Your task to perform on an android device: Open the Zoho meeting app, Change the Transport meeting to July 25 at 3:00 PM.
Image 0: 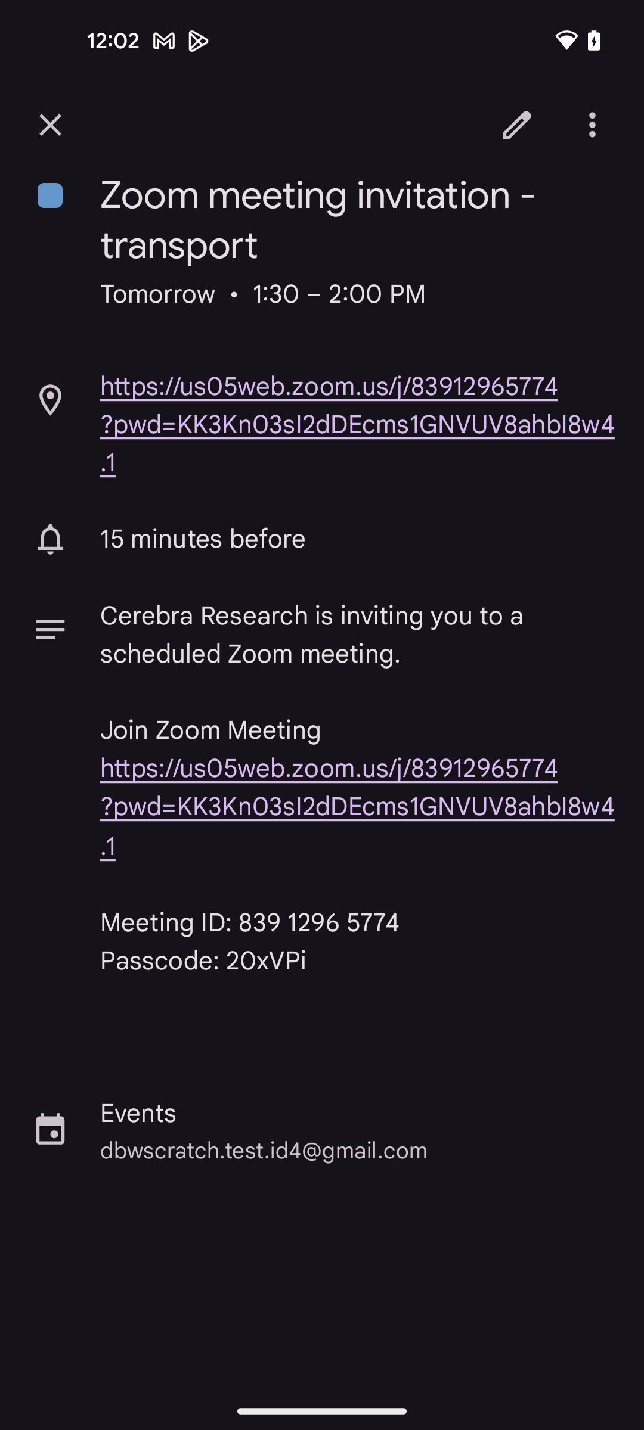
Open the Zoho Meeting app
Step 0: open app "Zoho Meeting"
Image 1: 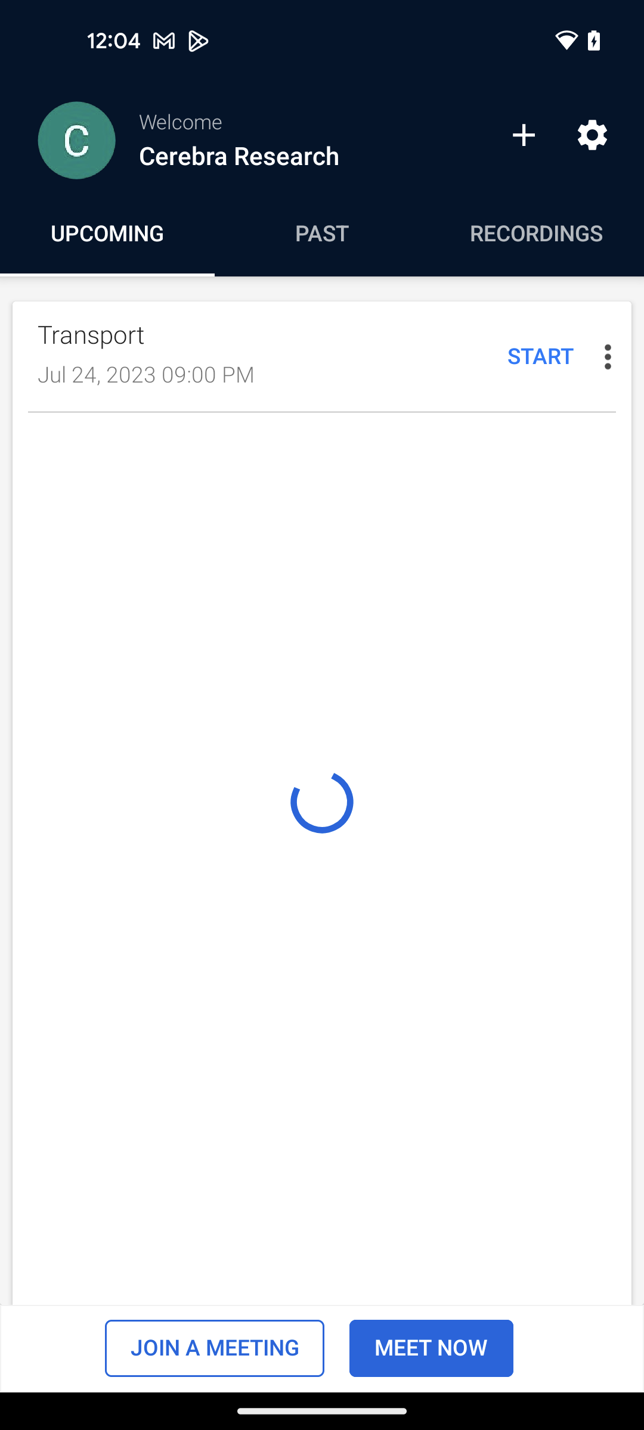
Open the Zoho Meeting app
Step 1: wait
Image 2: 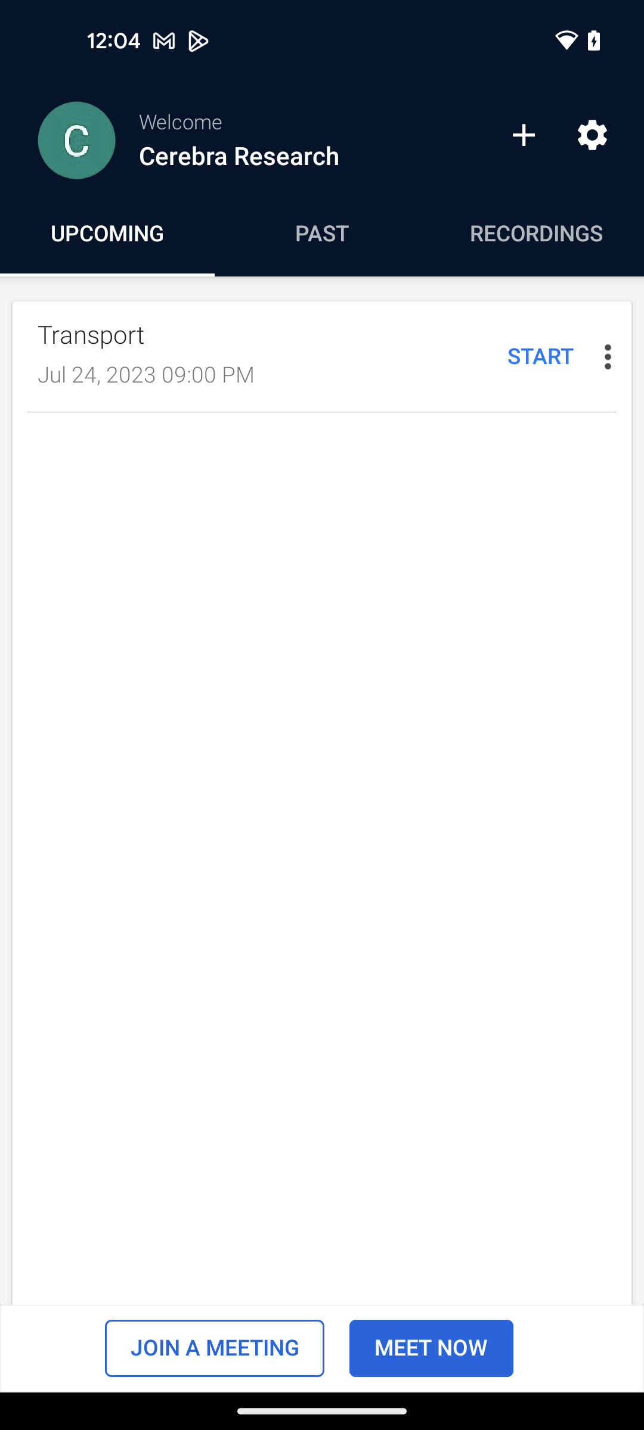
Click on three dots of Transport meeting
Step 2: click (608, 357)
Image 3: 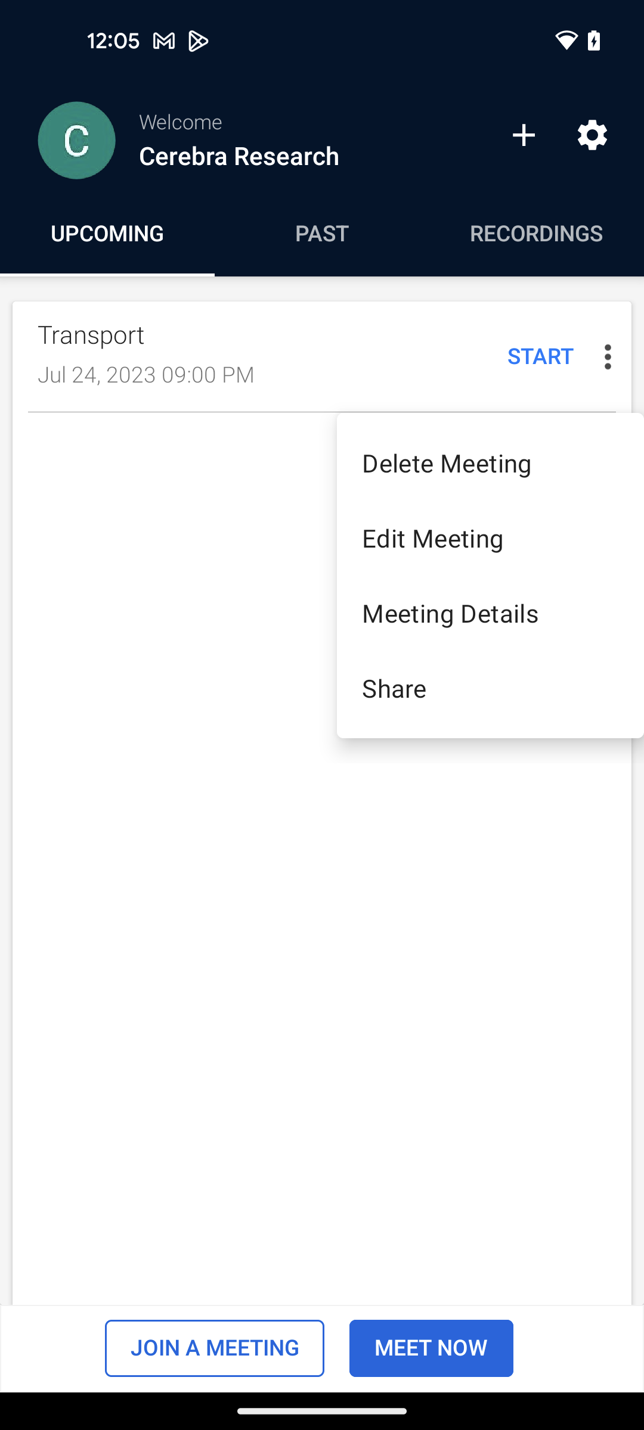
Click on the Edit Meeting option
Step 3: click (490, 537)
Image 4: 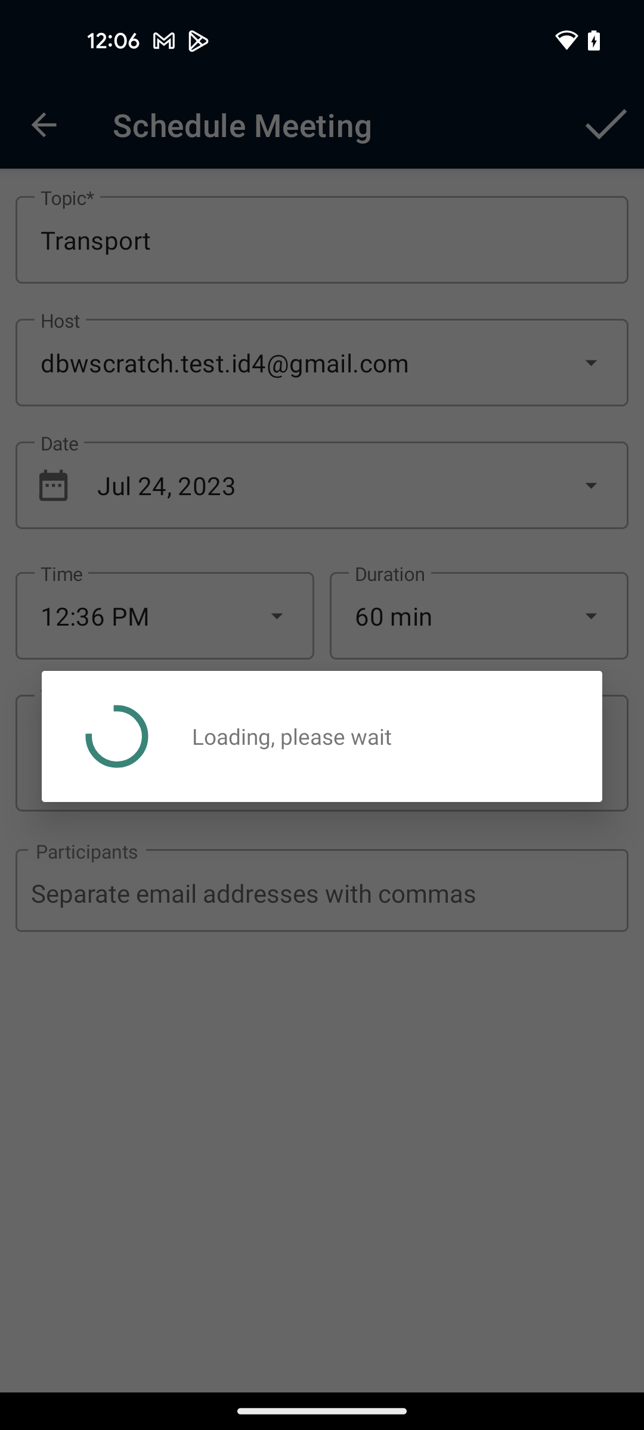
Click on the Edit Meeting option
Step 4: wait
Image 6: 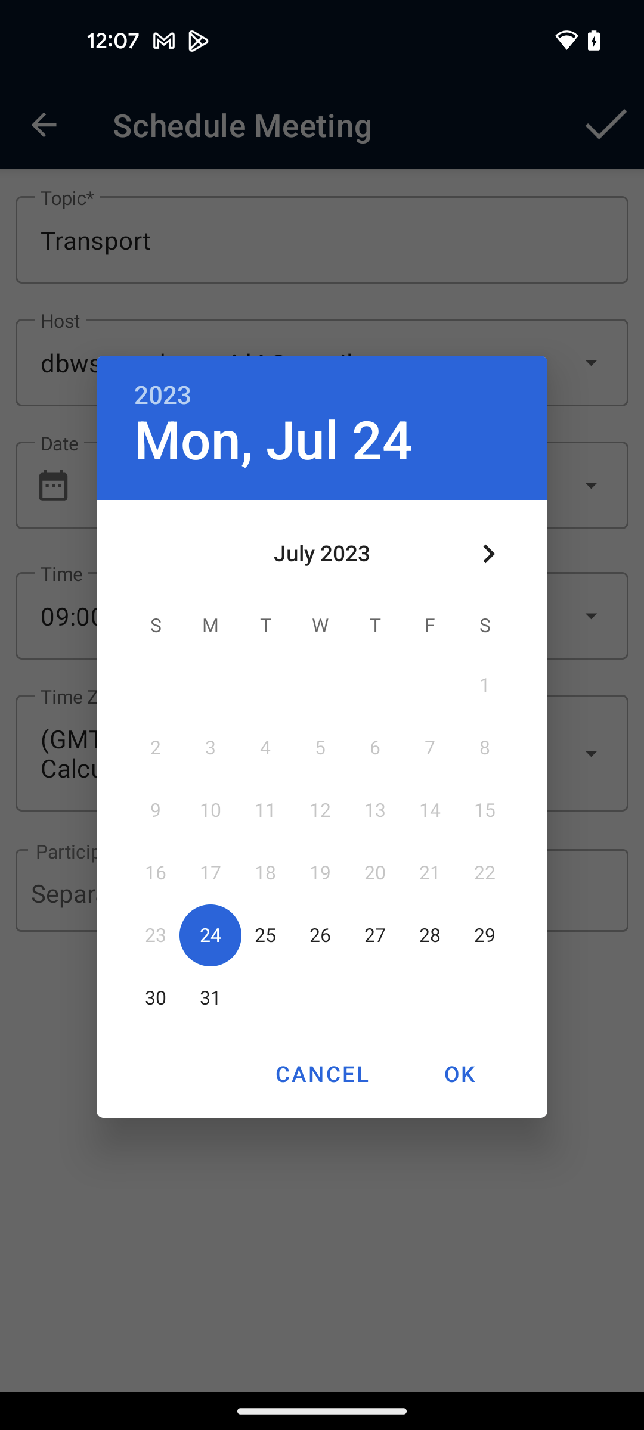
Select the date to 25 July 
Step 6: click (265, 935)
Image 7: 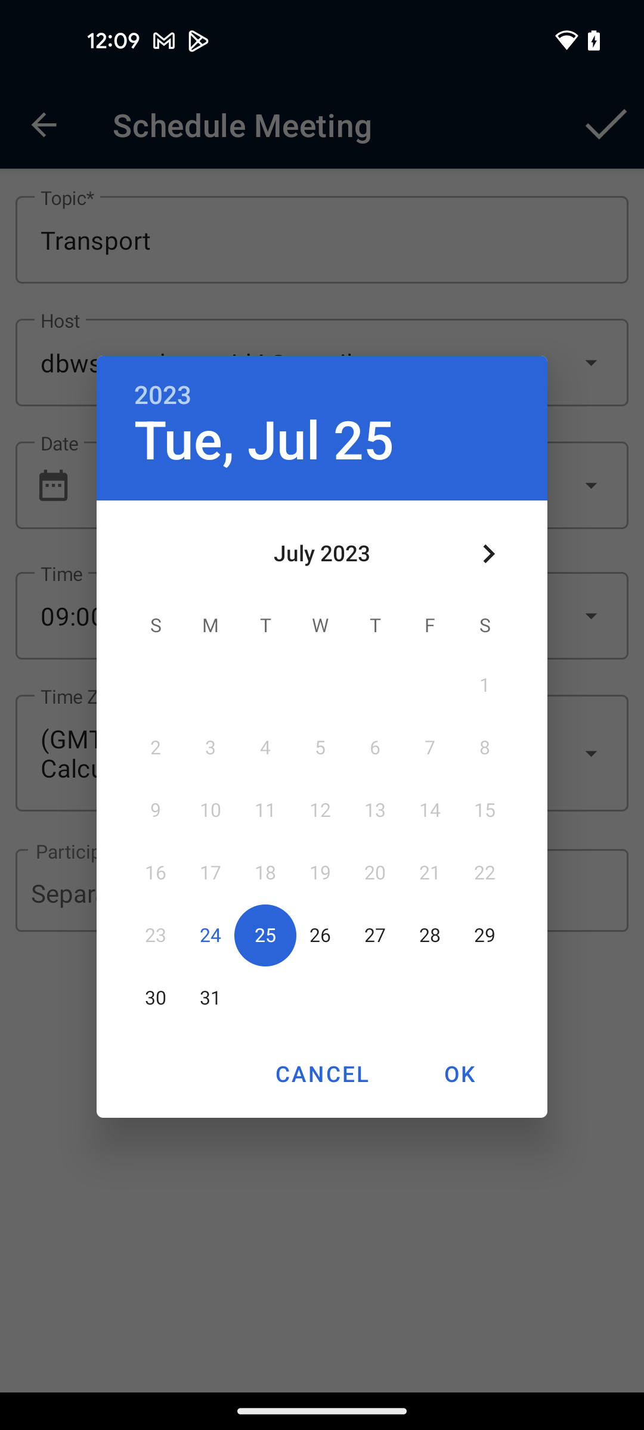
Click on the OK button 
Step 7: click (459, 1073)
Image 8: 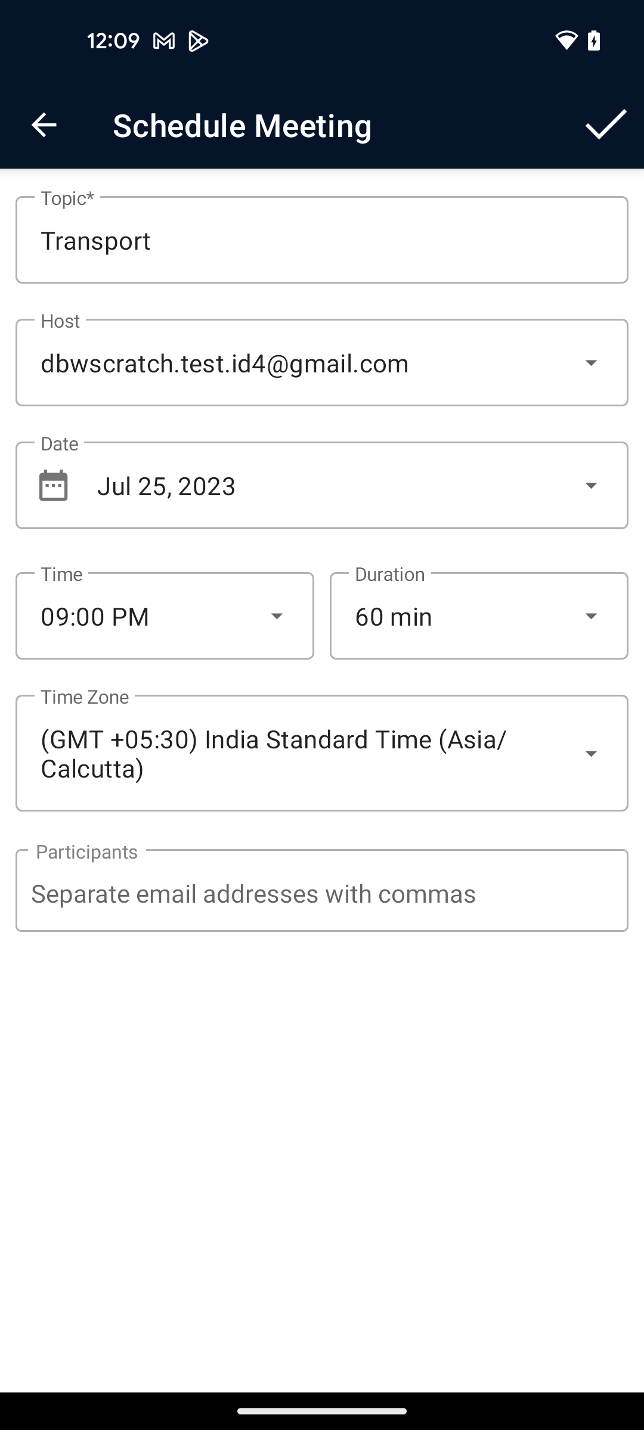
Go to the Time section
Step 8: click (165, 615)
Image 9: 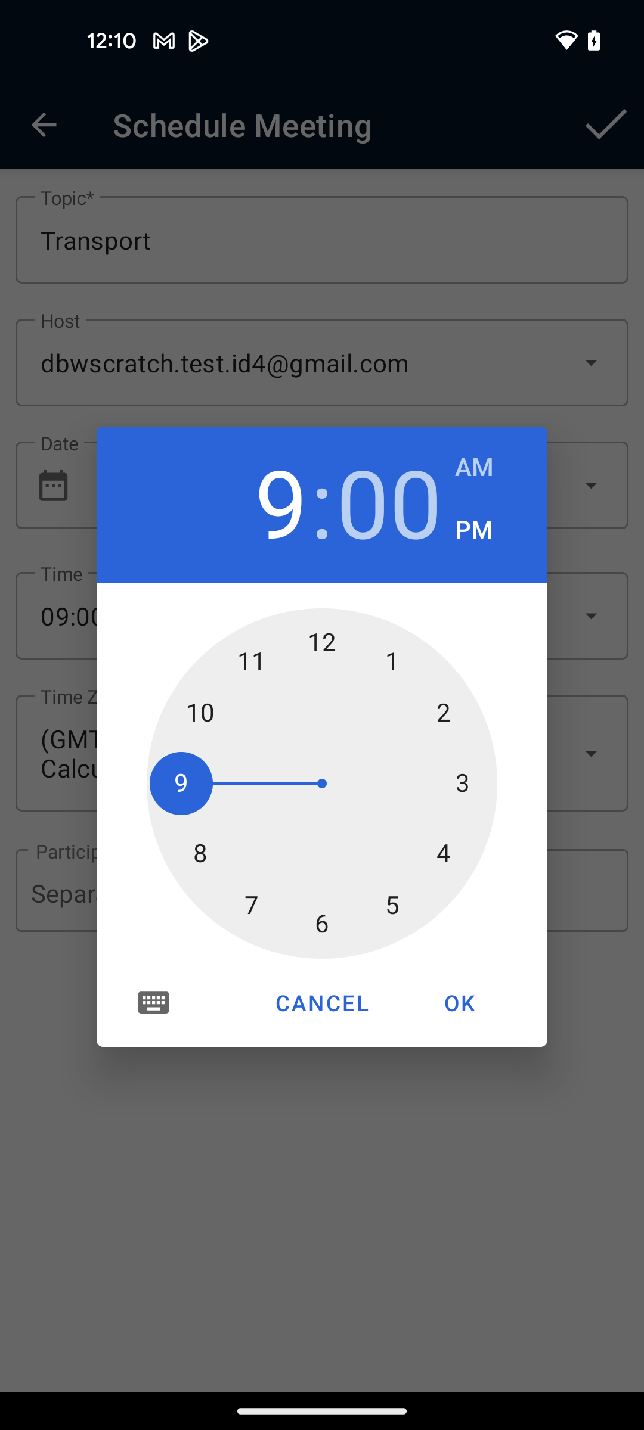
Set the hours to 3
Step 9: click (462, 783)
Image 10: 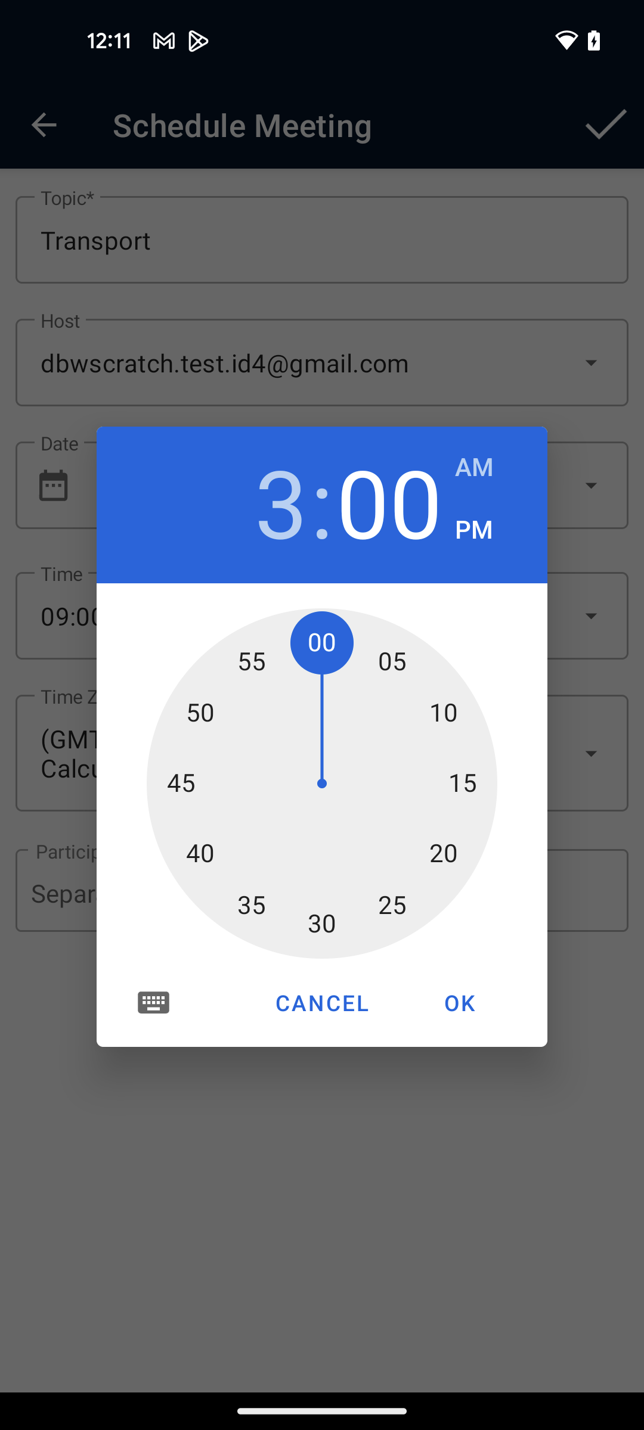
Click on the OK button
Step 10: click (459, 1003)
Image 11: 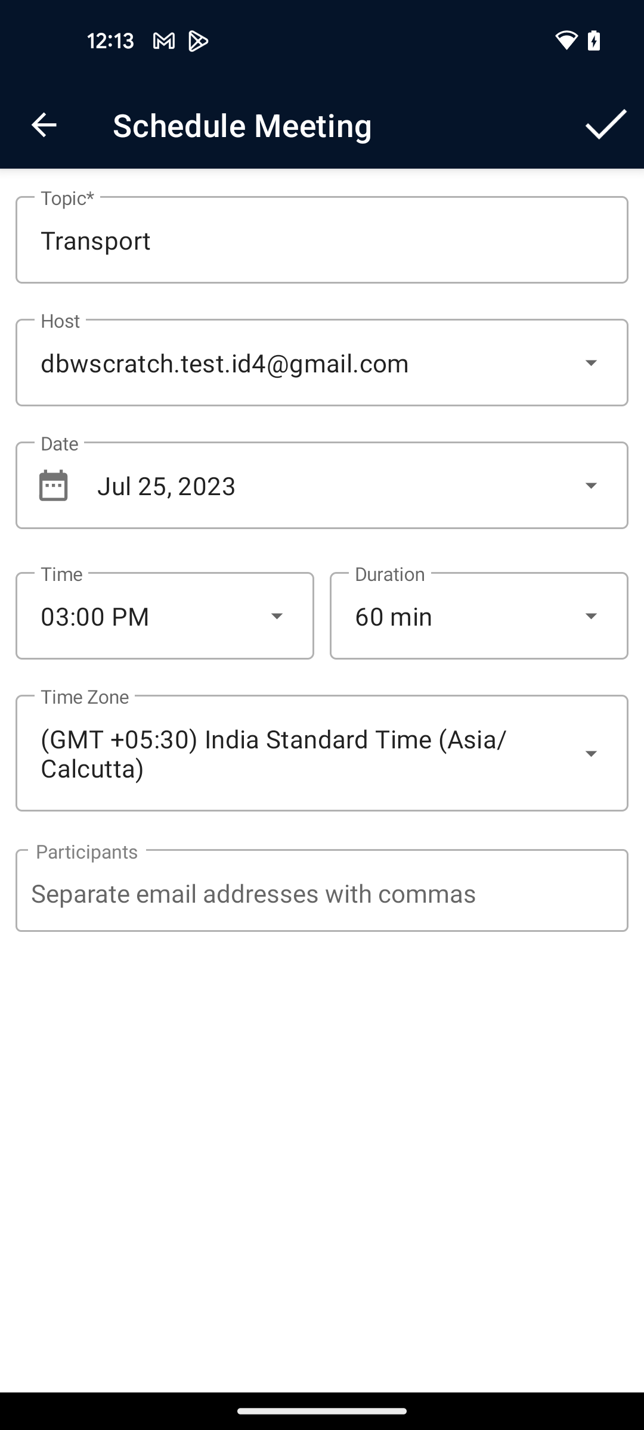
Click on the Tick icon at the top right corner
Step 11: click (606, 125)
Image 12: 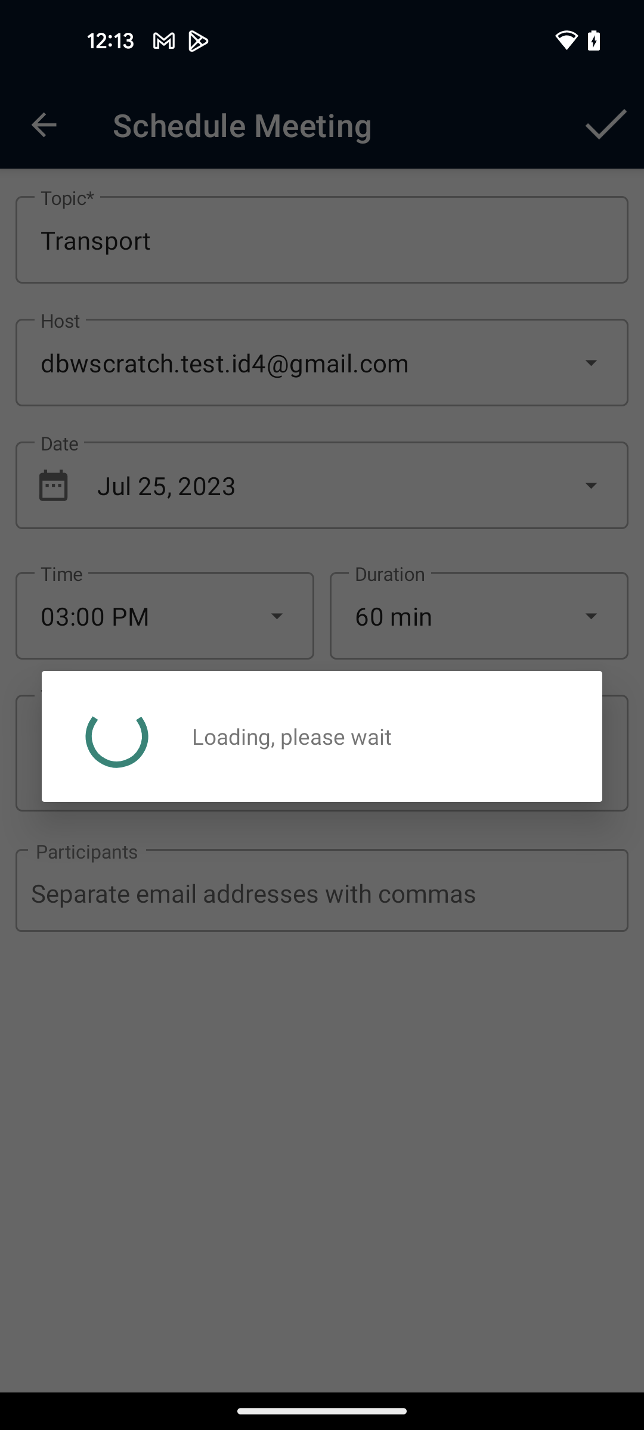
Click on the Tick icon at the top right corner
Step 12: wait